Your task to perform on an android device: Show me the currency exchange rates between euros and US dollars in the past one year on the Currency Plus app.
Image 0: 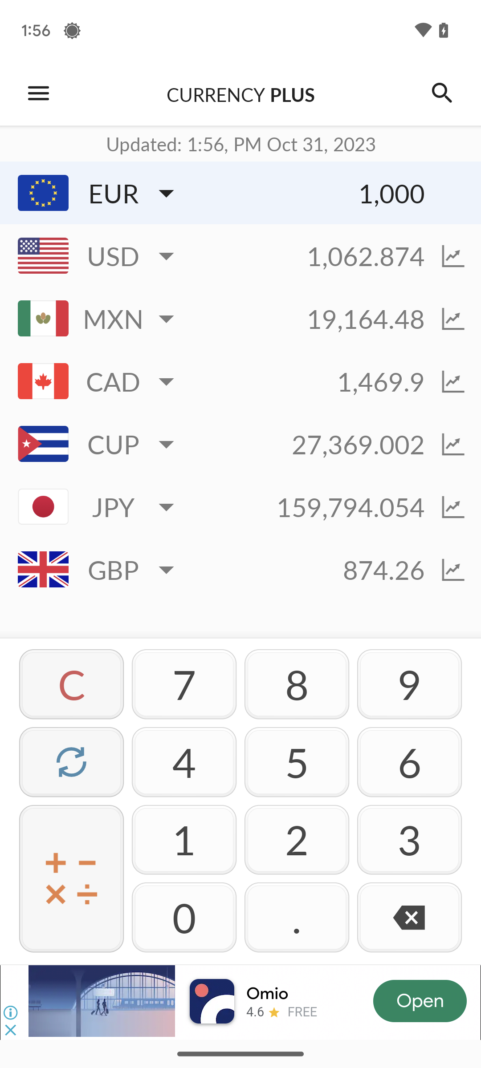
Click on the Chart icon at right side of the USD.
Step 0: click (454, 255)
Image 1: 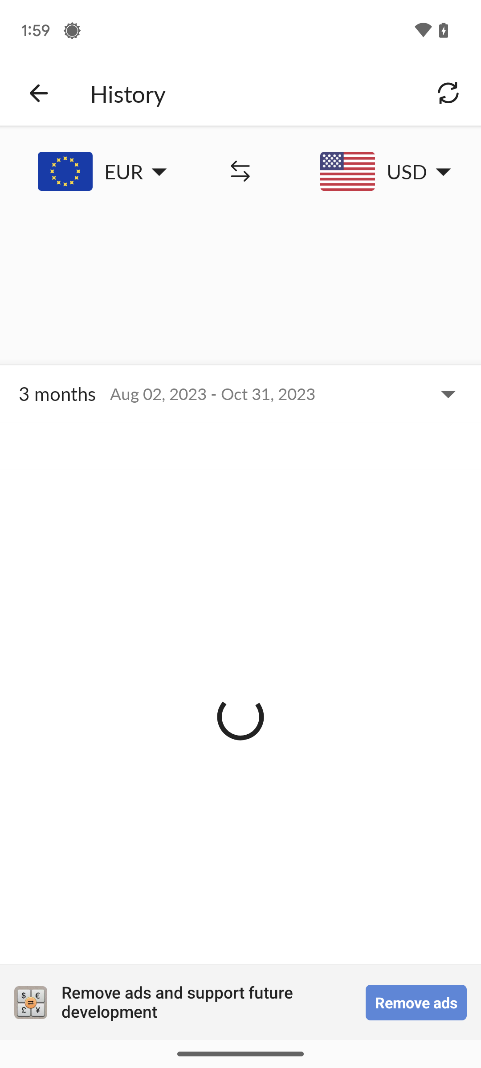
Click on the Chart icon at right side of the USD.
Step 1: wait
Image 2: 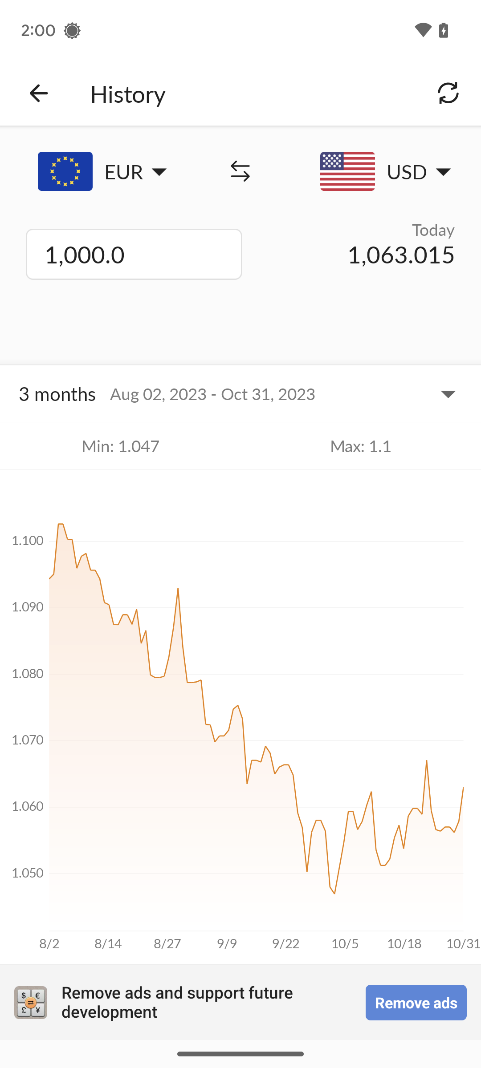
Click on the drop down above the chart.
Step 2: click (272, 393)
Image 3: 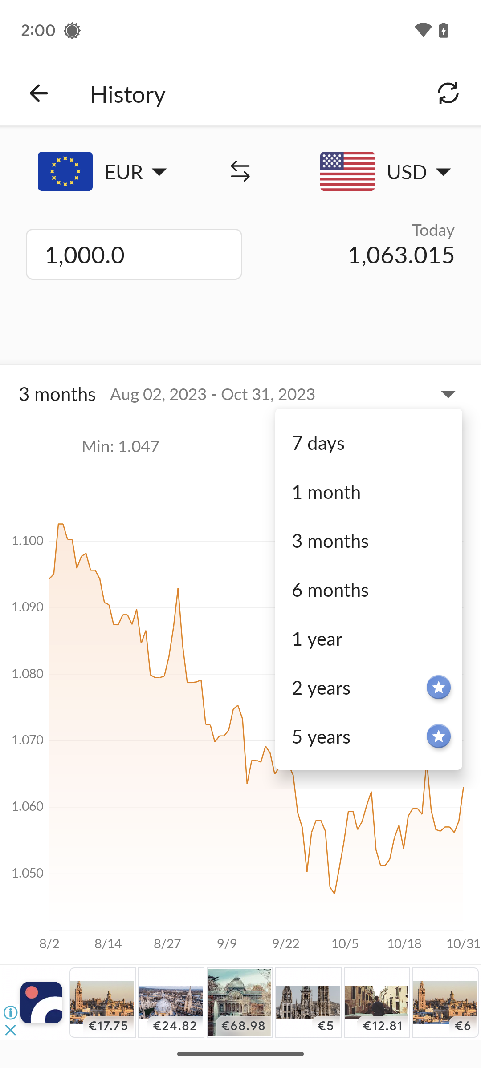
Click on 1 Year.
Step 3: click (368, 638)
Image 4: 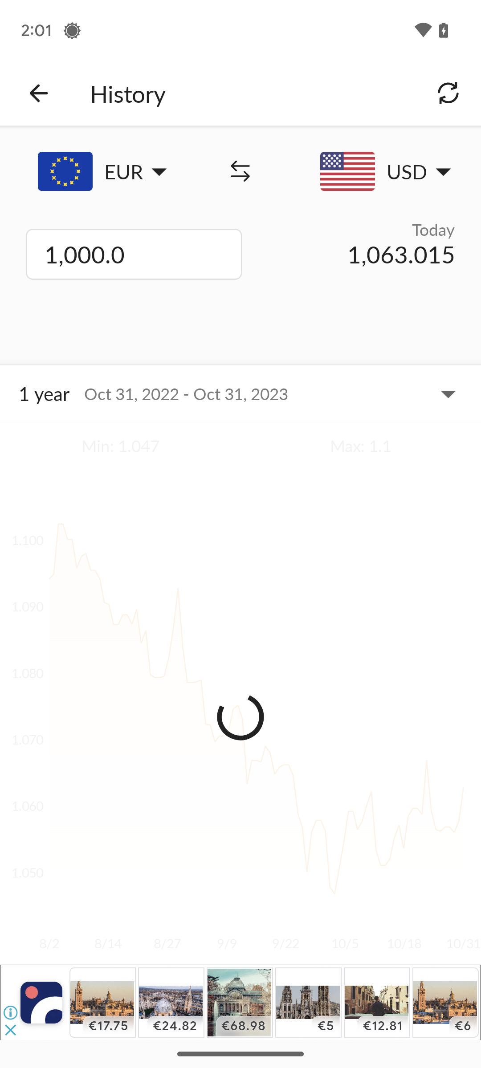
Click on 1 Year.
Step 4: wait